Your task to perform on an android device: My old sports shoes are broken, so I need new ones for my gym workouts. Use the Shoppers Stop app to find men's sports shoes.
Image 0: 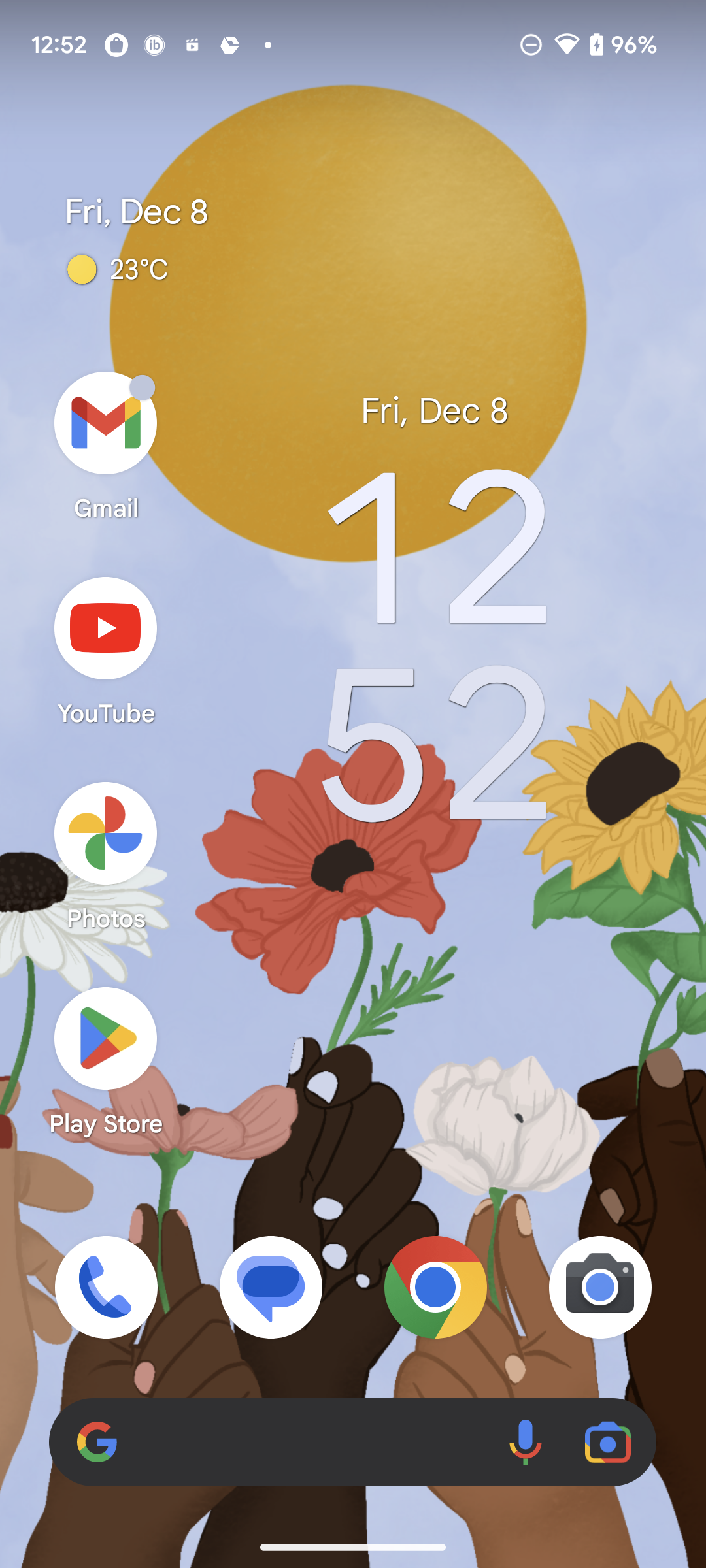
Open Shoppers Stop App
Step 0: open app "Shoppers Stop"
Image 1: 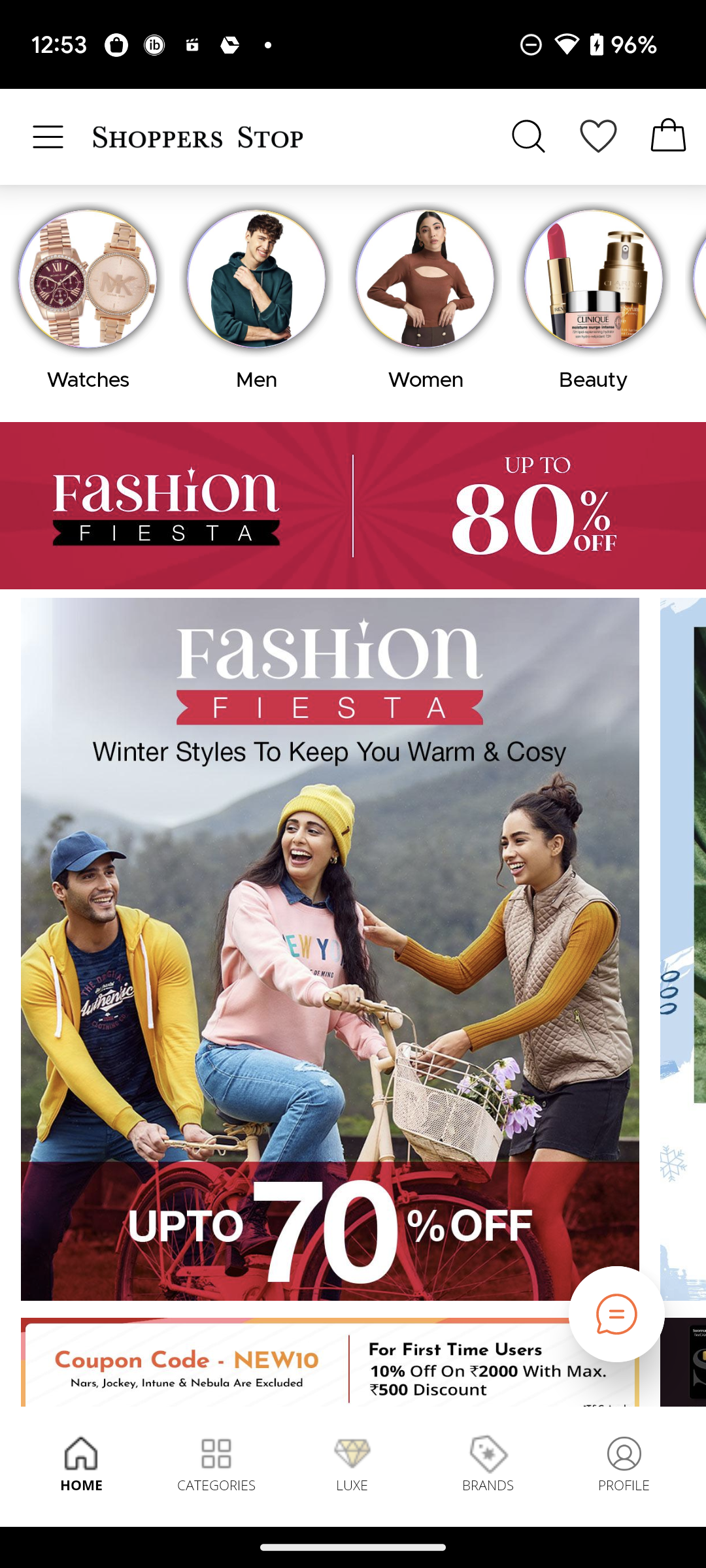
Click on the search icon at the top right corner of the screen
Step 1: click (528, 137)
Image 2: 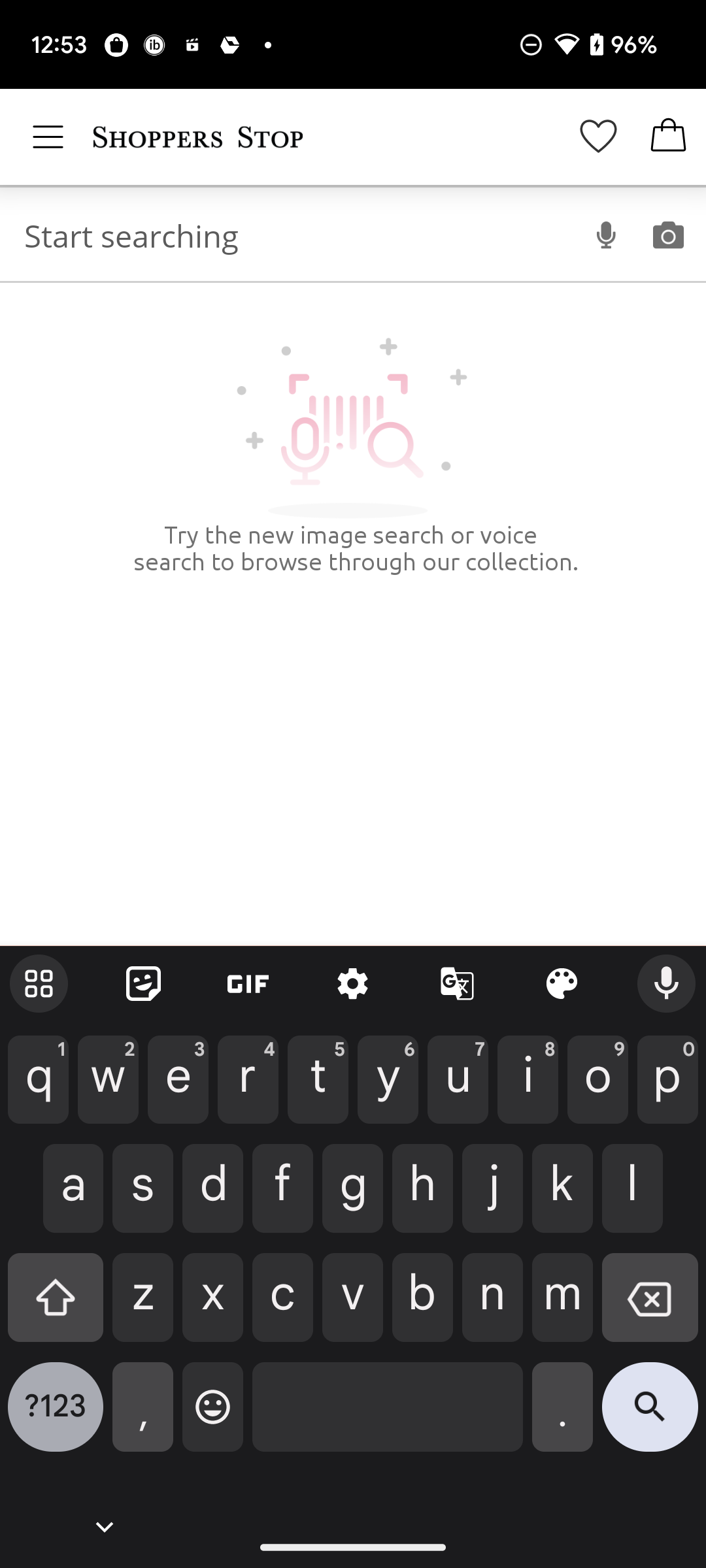
Search for Sports Shoes
Step 2: type "Sports Shoes"
Image 3: 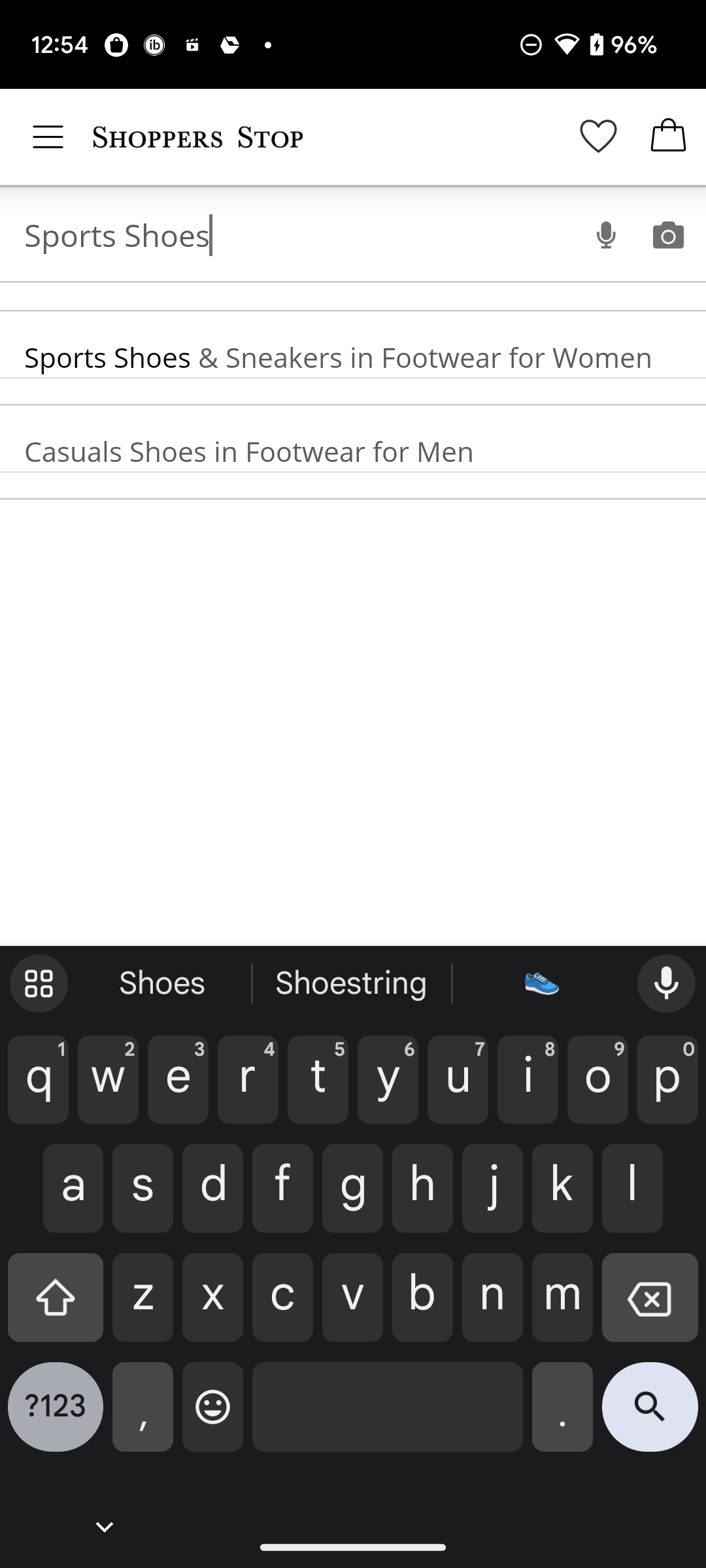
Click on the search icon at the bottom right corner of the screen
Step 3: click (650, 1417)